Your task to perform on an android device: View the details of the Impakto Black Men's Sports Running Shoes using the Snapdeal app.
Image 0: 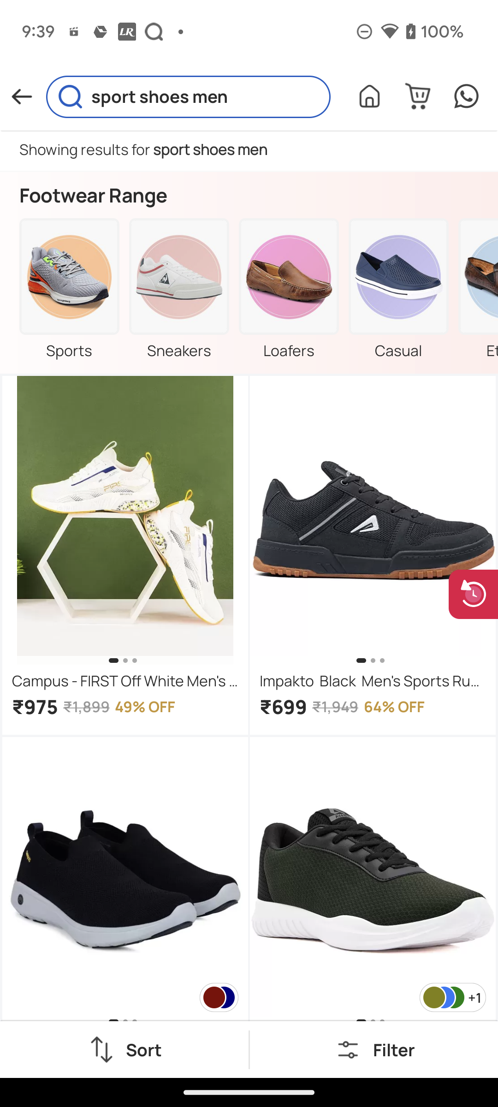
Click on the  Impakto Black Men's Sports Running Shoes
Step 0: click (372, 554)
Image 1: 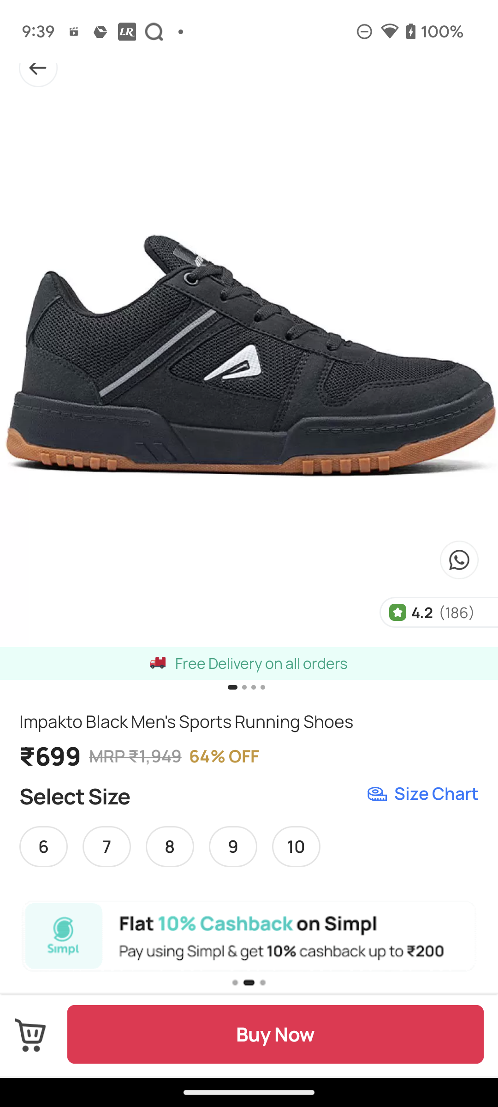
swipe up for details
Step 1: scroll down
Image 2: 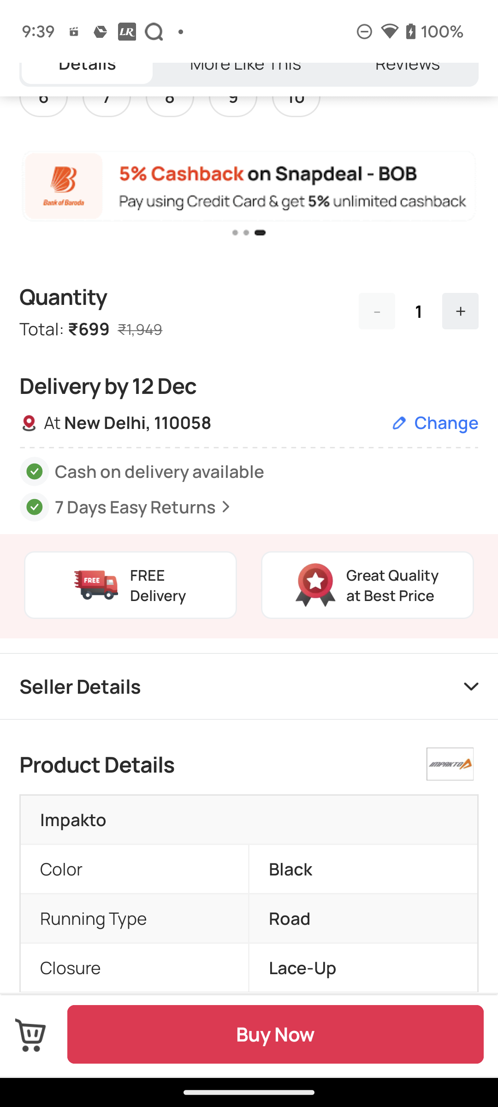
swipe up for details
Step 2: scroll down
Image 3: 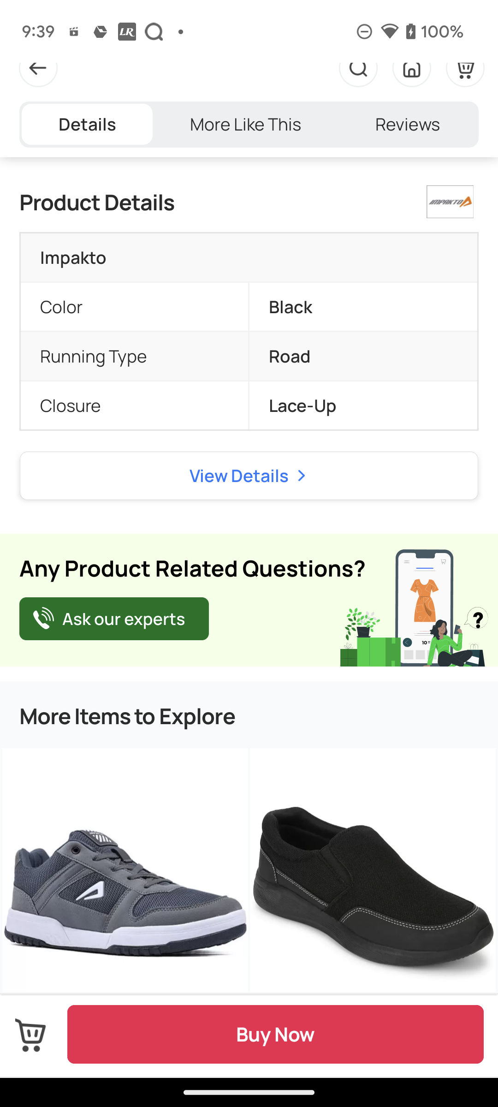
Click on View Details
Step 3: click (239, 475)